Your task to perform on an android device: For work-related reasons, I must travel to Brussels, On November 25, after 12:00 PM, use the Wanderu app to find a train departing  from Aalst to Brussels.
Image 0: 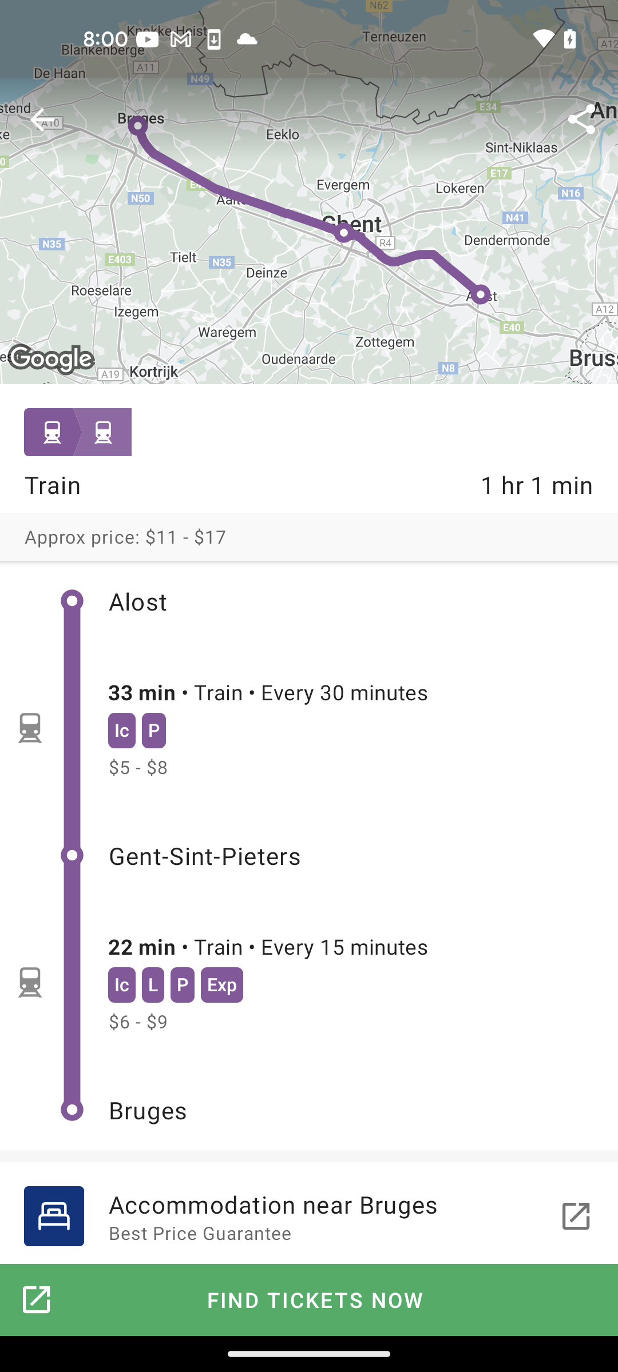
Open the wanderu app
Step 0: open app "Wanderu"
Image 2: 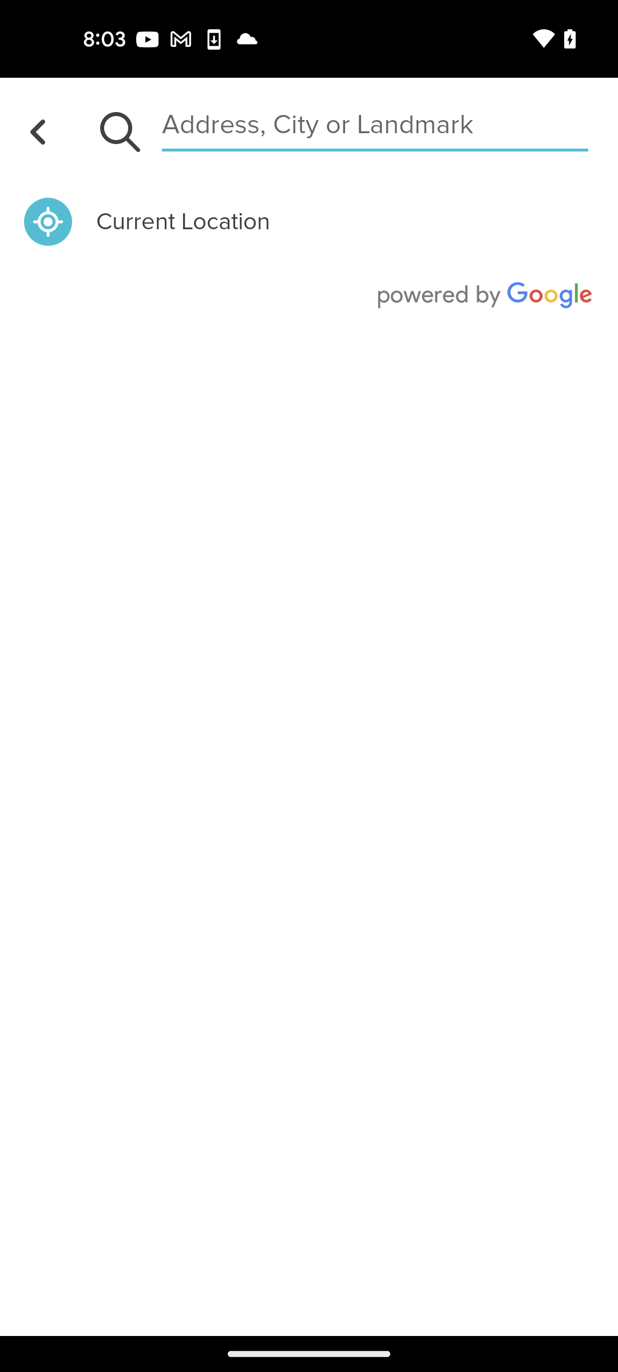
Search the departure to Aalst
Step 2: type "Aalst"
Image 3: 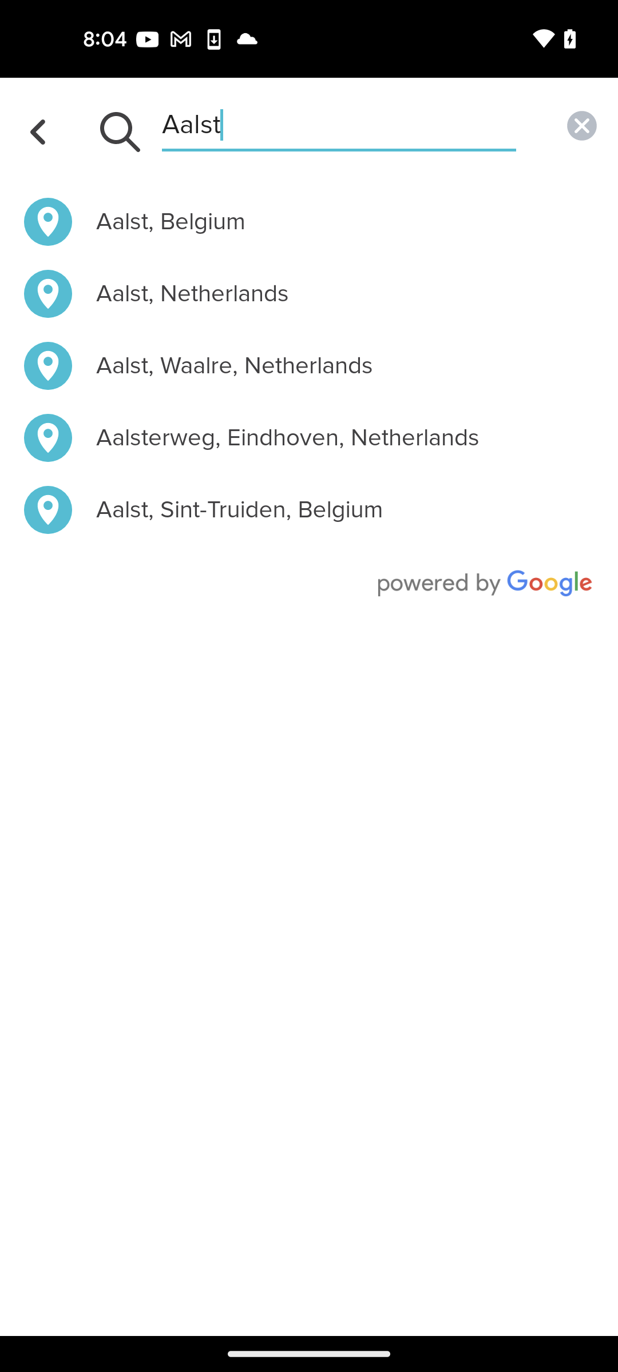
Select the first search result
Step 3: click (342, 222)
Image 4: 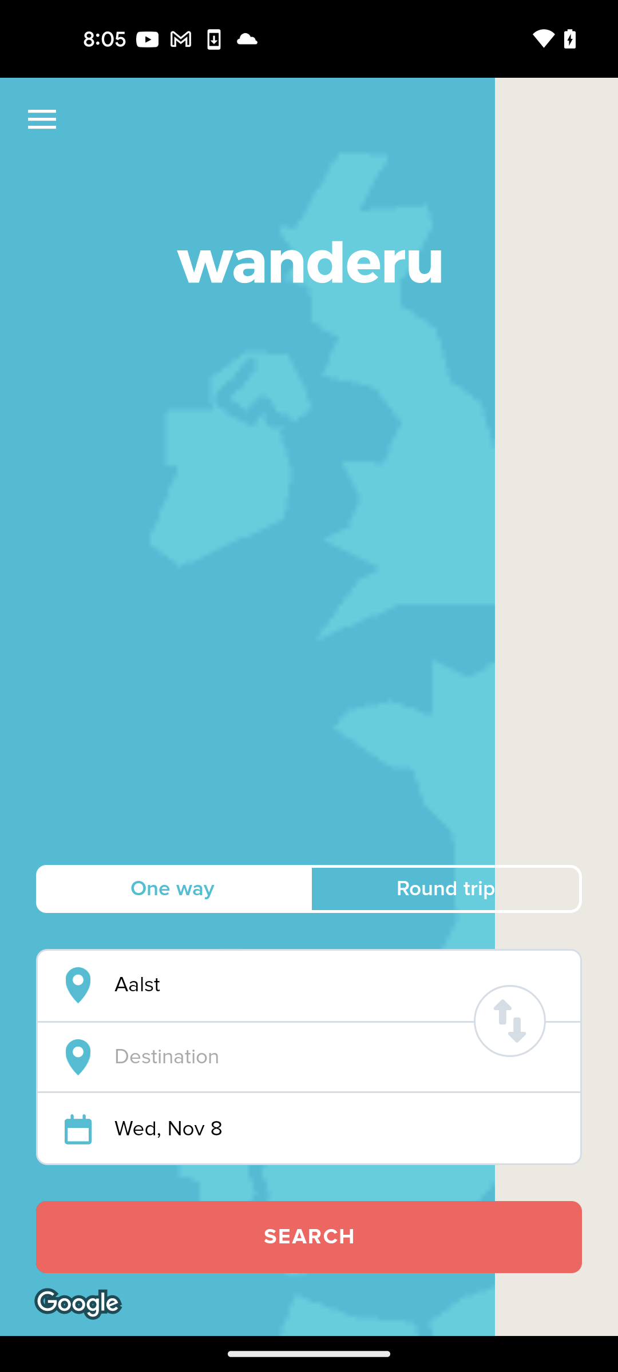
Tap on the destination search bar
Step 4: click (339, 1057)
Image 5: 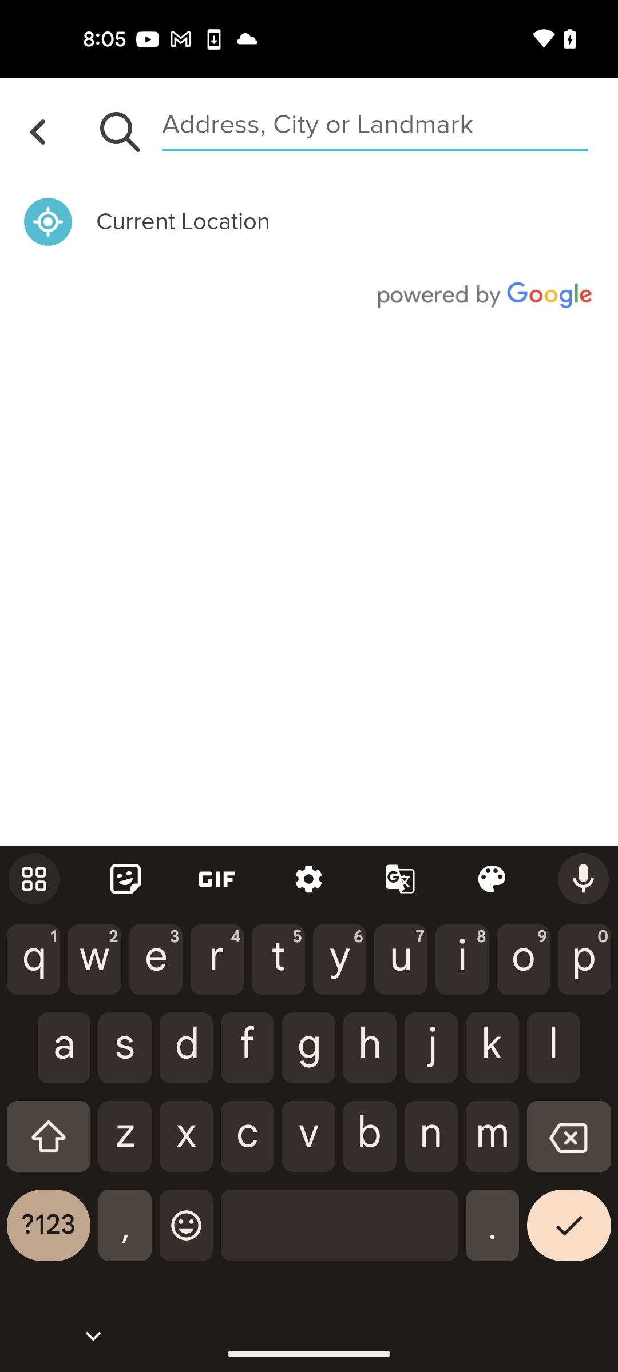
Search the destination to brussels
Step 5: type "brussels"
Image 6: 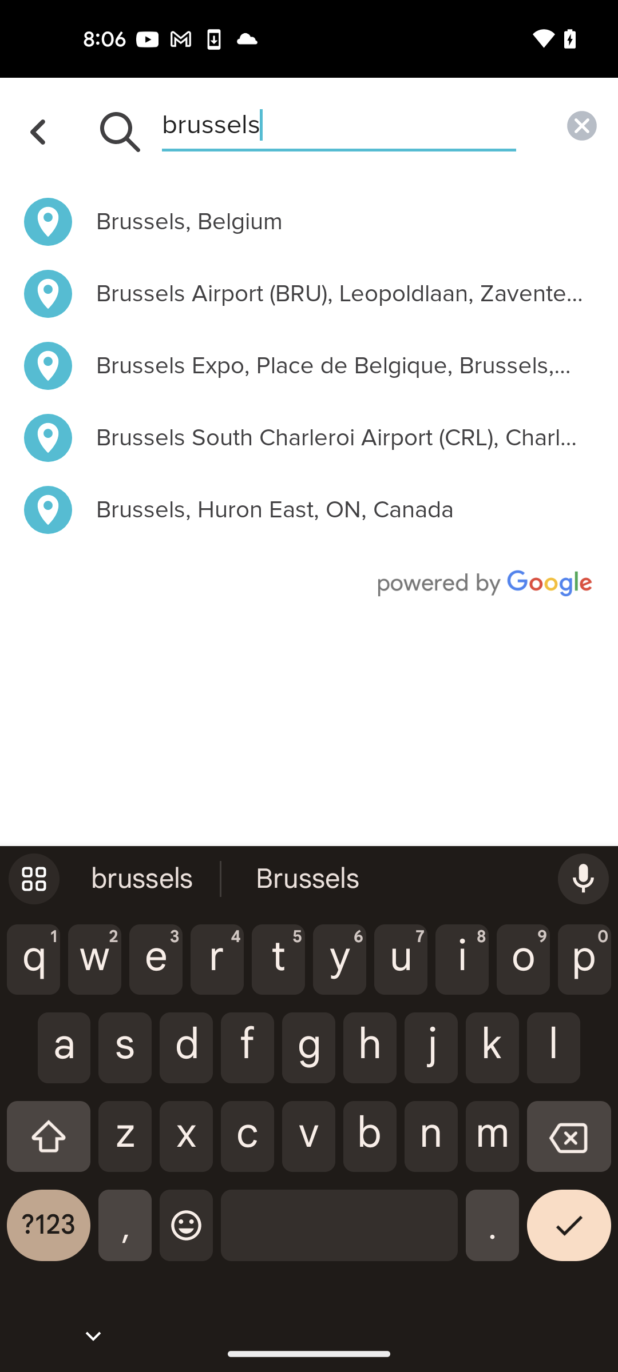
Tap on the first search result
Step 6: click (342, 222)
Image 7: 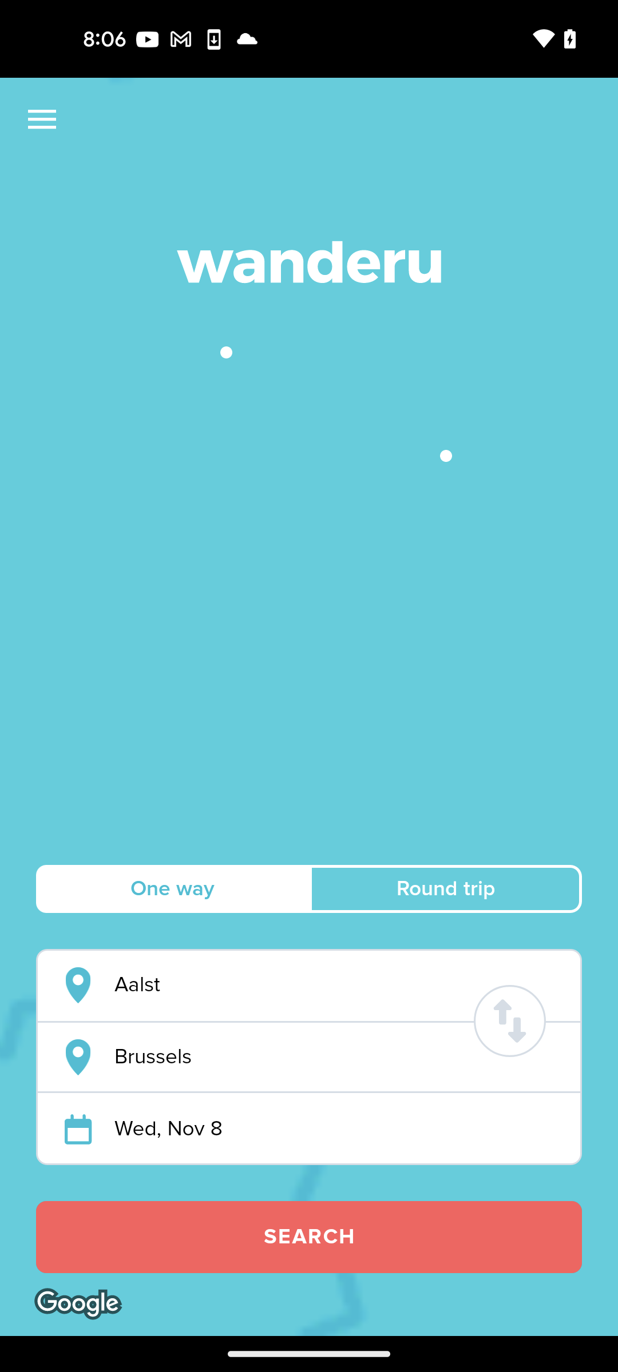
Tap on the date Nov 8 option
Step 7: click (339, 1129)
Image 8: 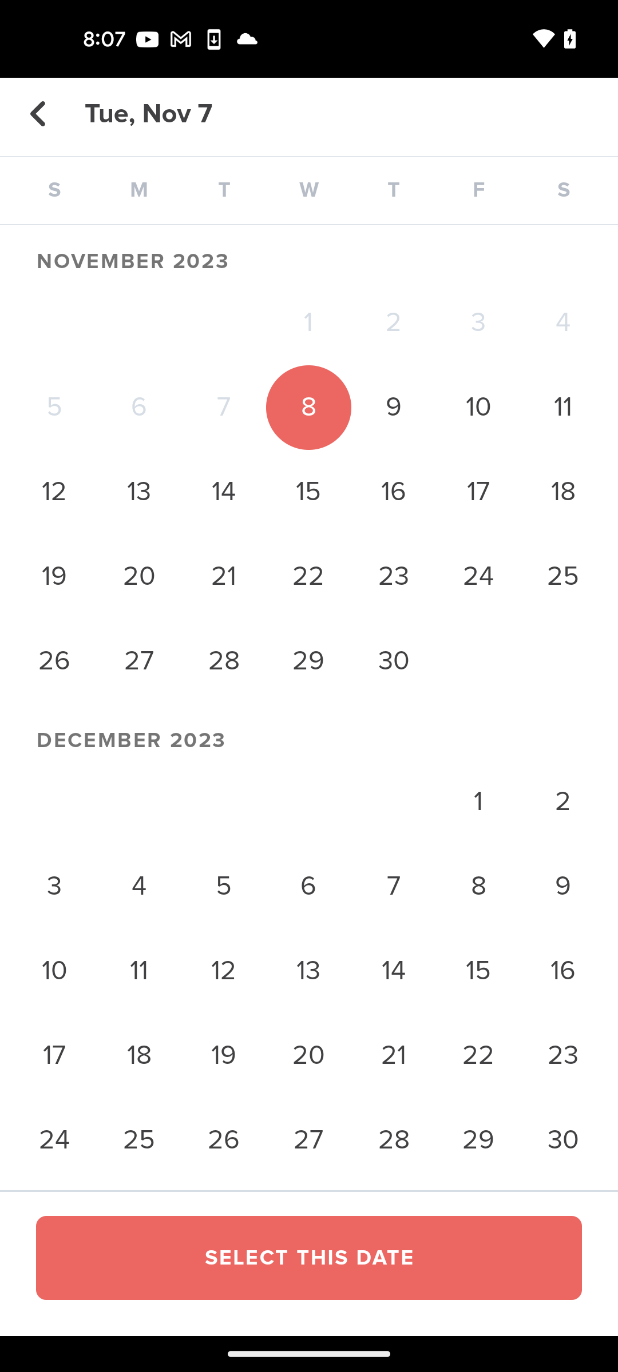
Select the departure date to 25 November
Step 8: click (563, 576)
Image 9: 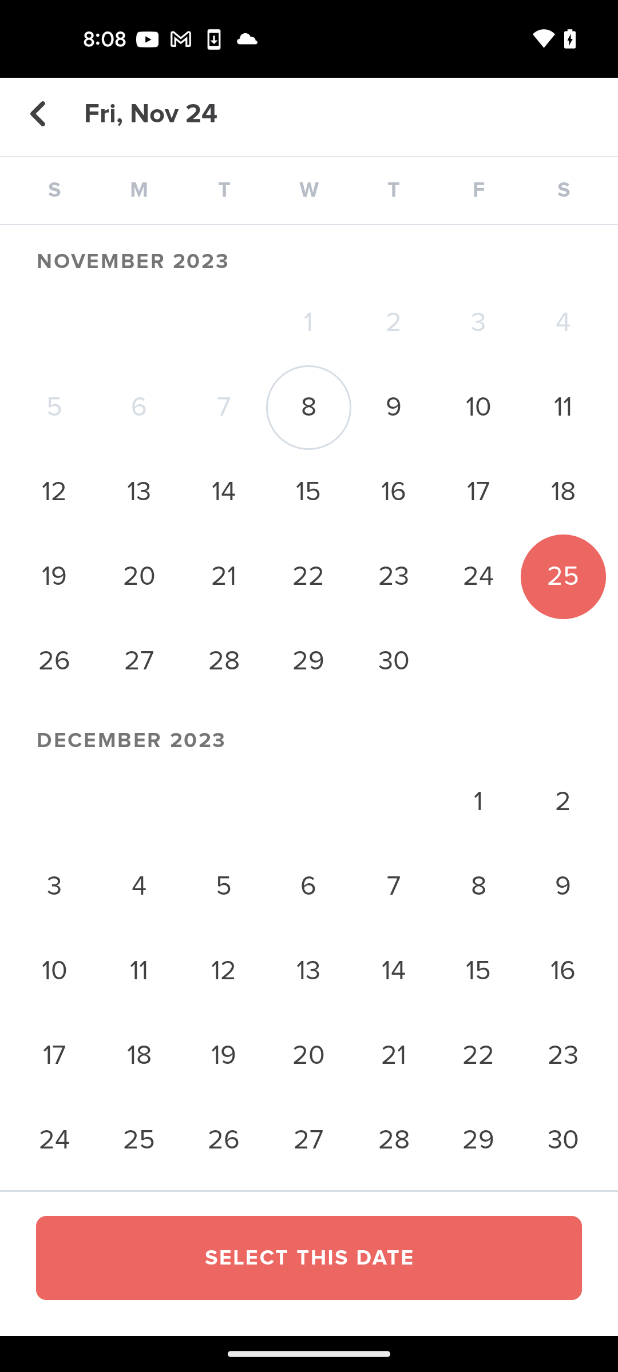
Tap on the select this date button at the bottom of the screen
Step 9: click (308, 1237)
Image 10: 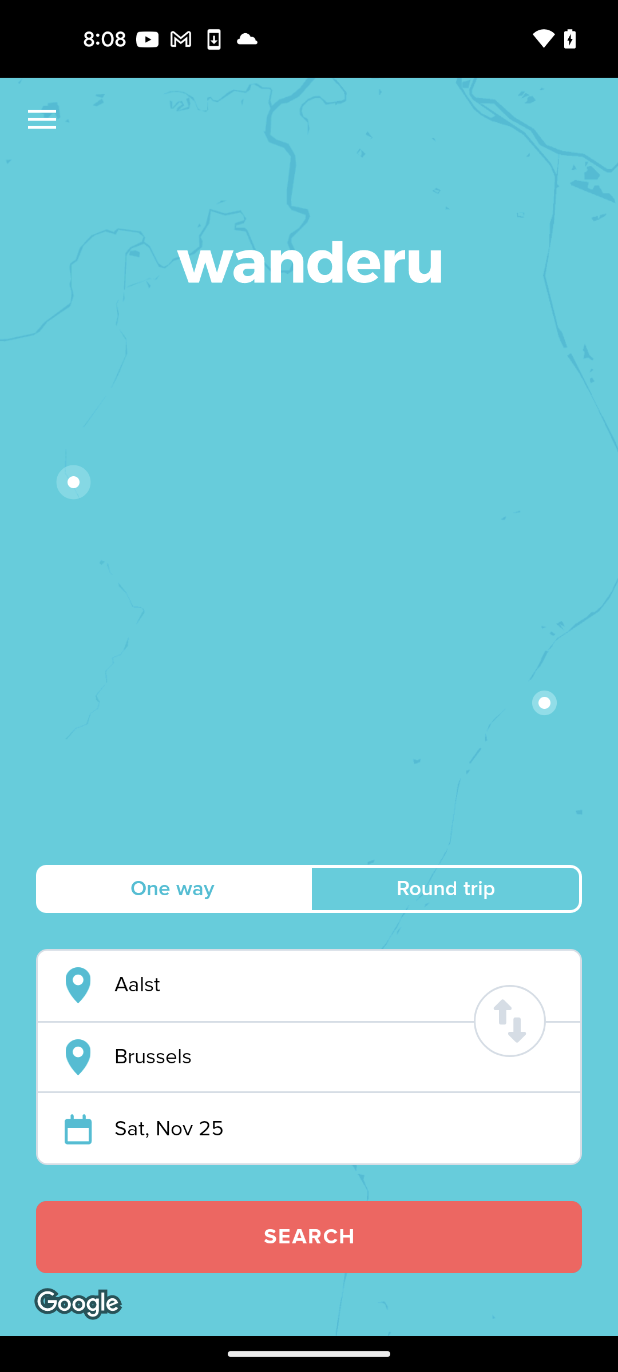
Tap on the search button at the bottom of the screen
Step 10: click (308, 1237)
Image 11: 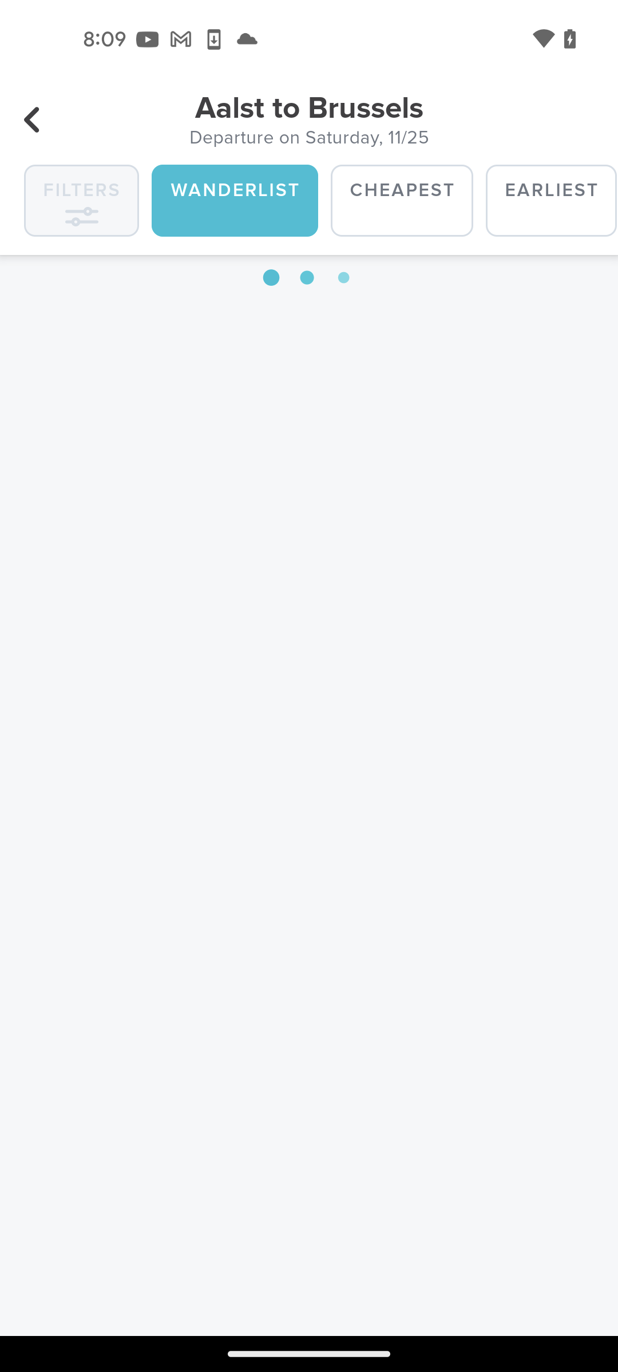
Tap on the search button at the bottom of the screen
Step 11: wait
Image 12: 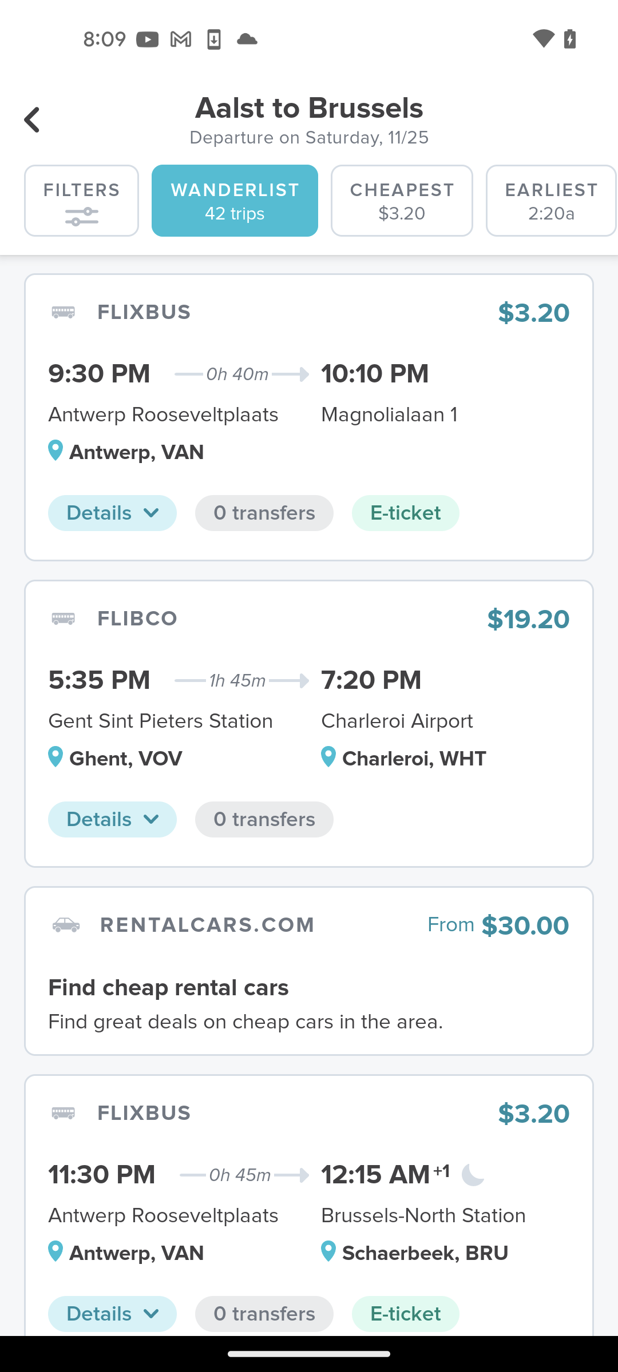
Tap on the filters option
Step 12: click (81, 190)
Image 14: 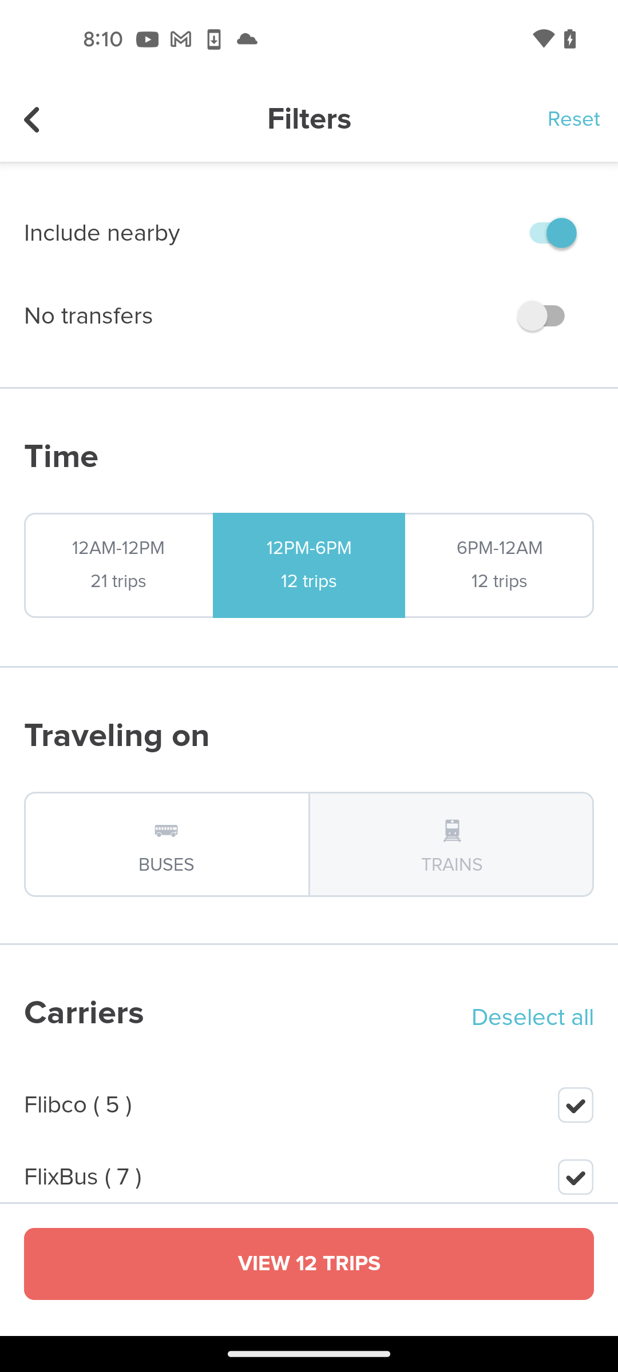
Tap on the view 12 trips button
Step 14: click (309, 1263)